Your task to perform on an android device: On cruisedeals, I would like to view the cruise schedules for a four-night trip from New York to Canada.
Image 0: 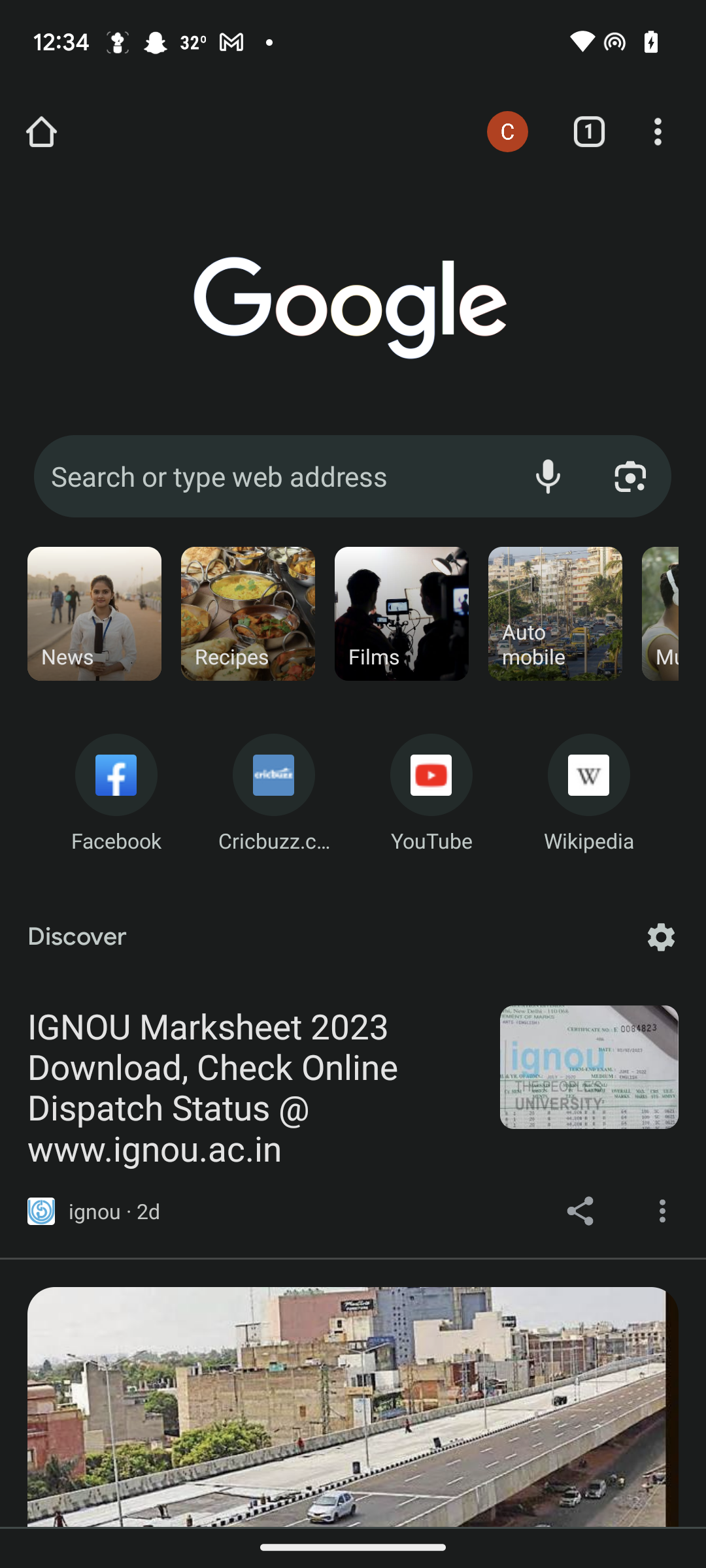
Open the cruisedeals app
Step 0: open app "CruiseDeals"
Image 1: 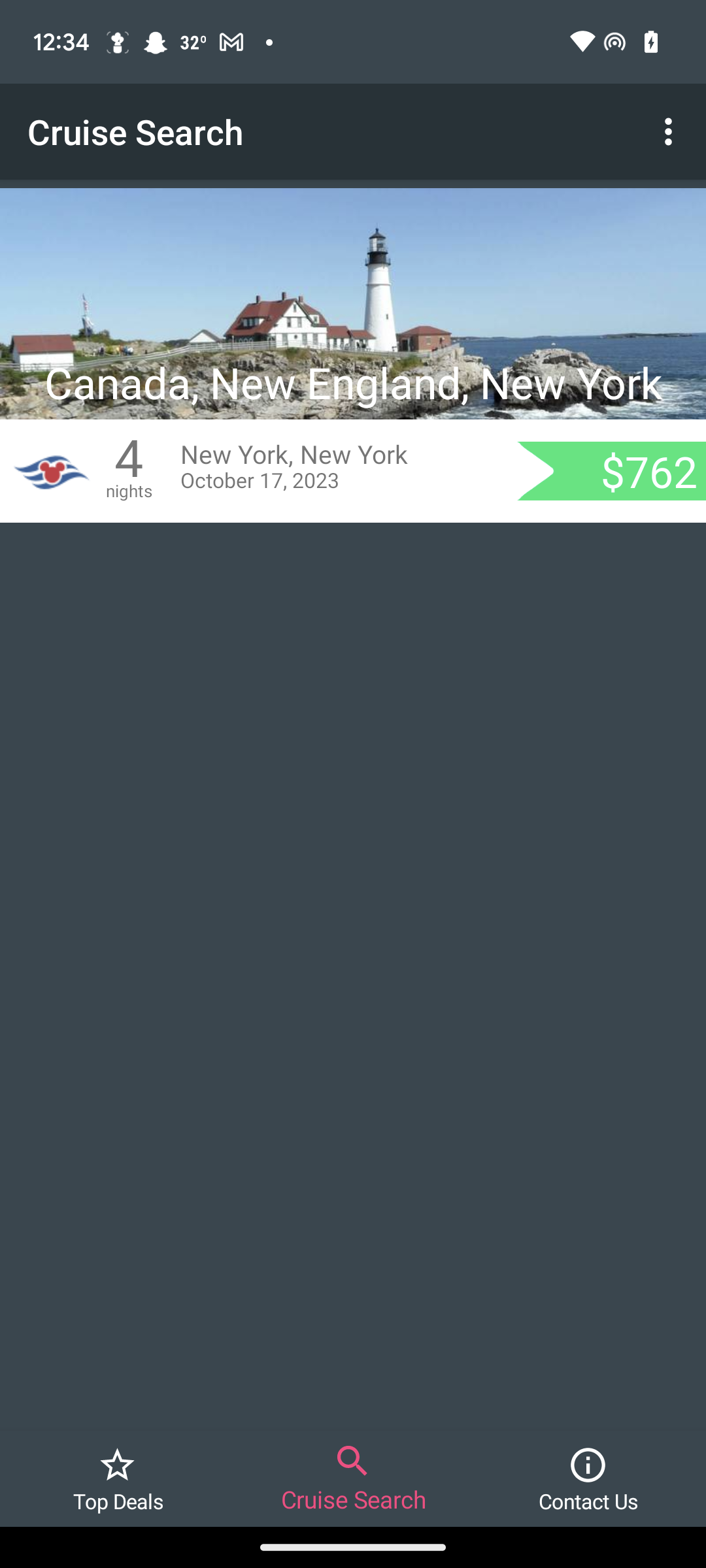
Click on the suggested searched result
Step 1: click (205, 463)
Image 2: 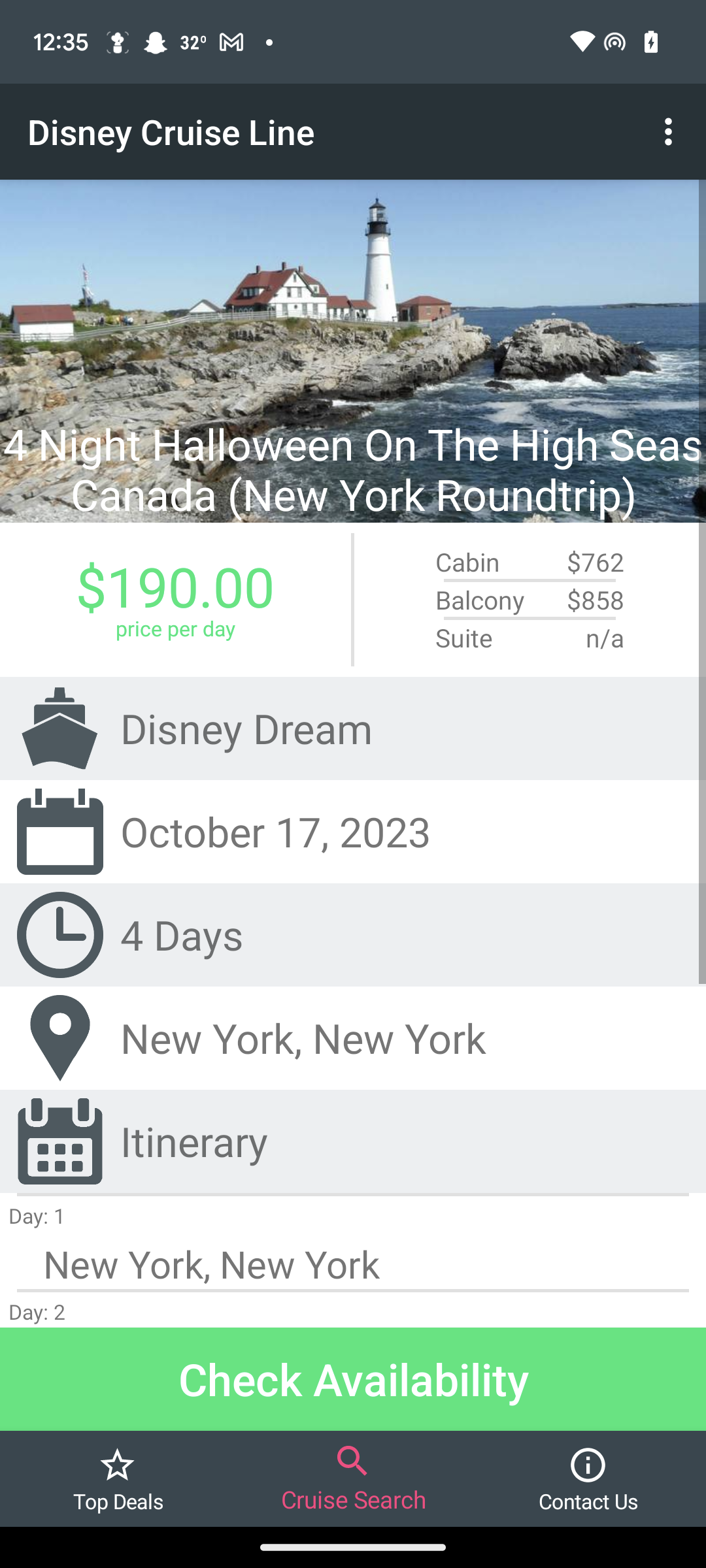
Swipe up to view schedules
Step 2: scroll down